Your task to perform on an android device: Before buying any black formal pants, I want to know what other shoppers think about the pants, so view the reviews of " FableStreet Black formal pants" on the NykaaFashion app.
Image 0: 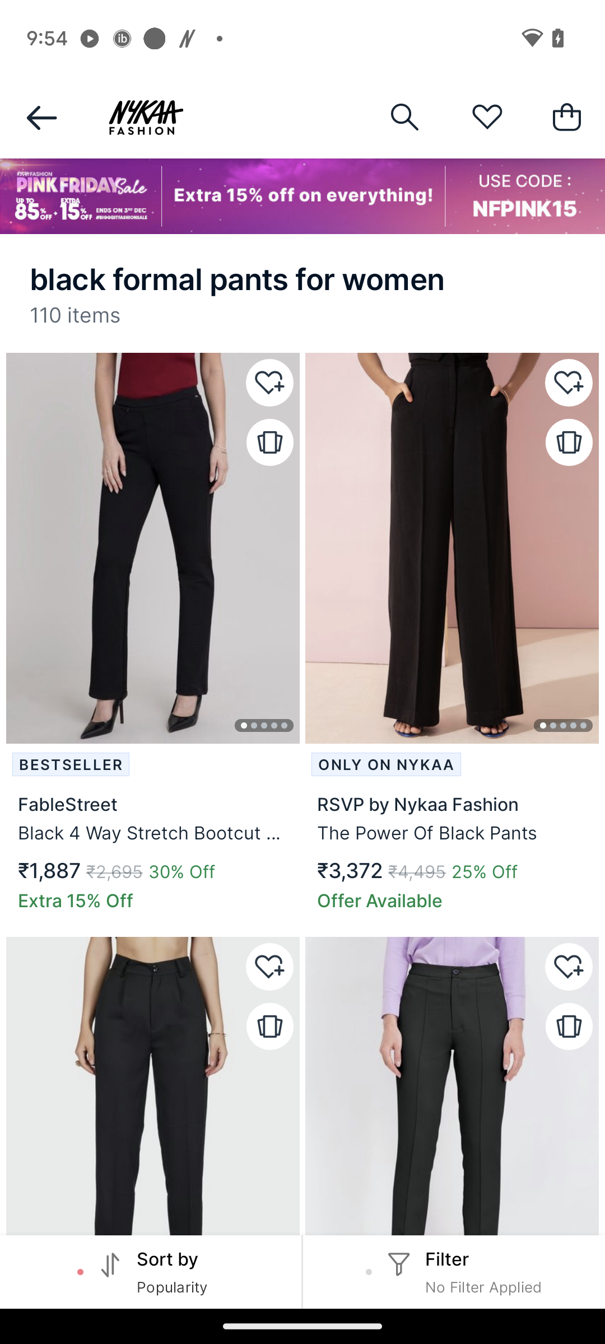
open the image of FableStreet black formal pants.
Step 0: click (203, 568)
Image 1: 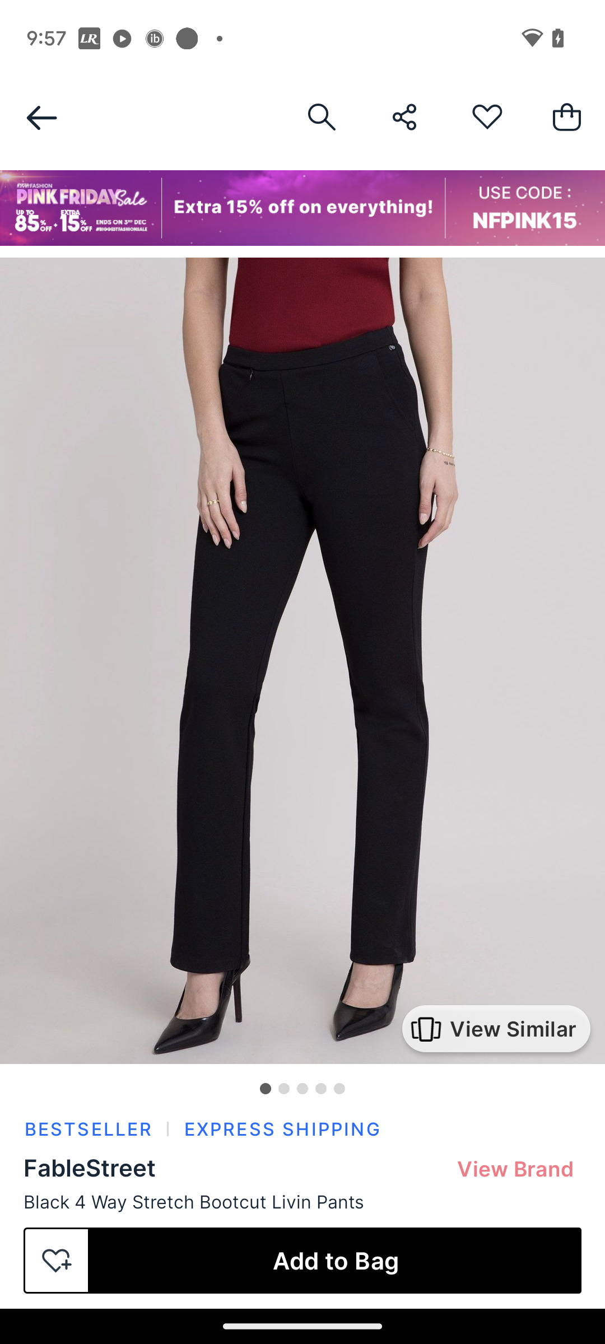
Scroll Up
Step 1: scroll down
Image 2: 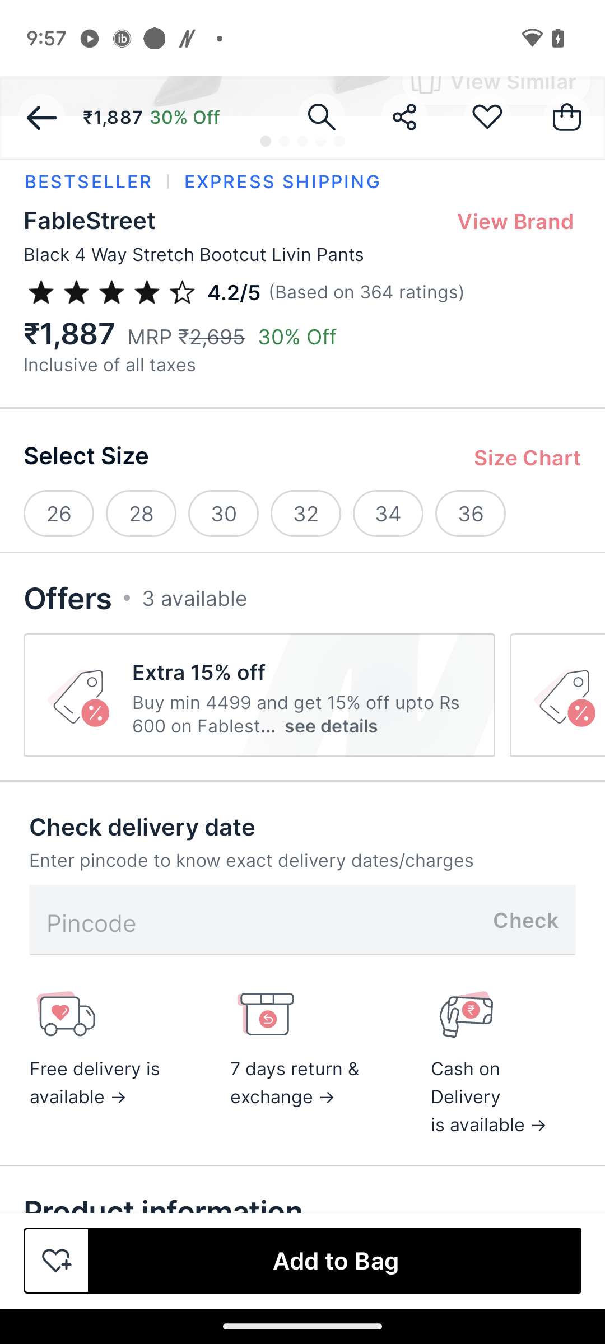
Scroll Up
Step 2: scroll down
Image 3: 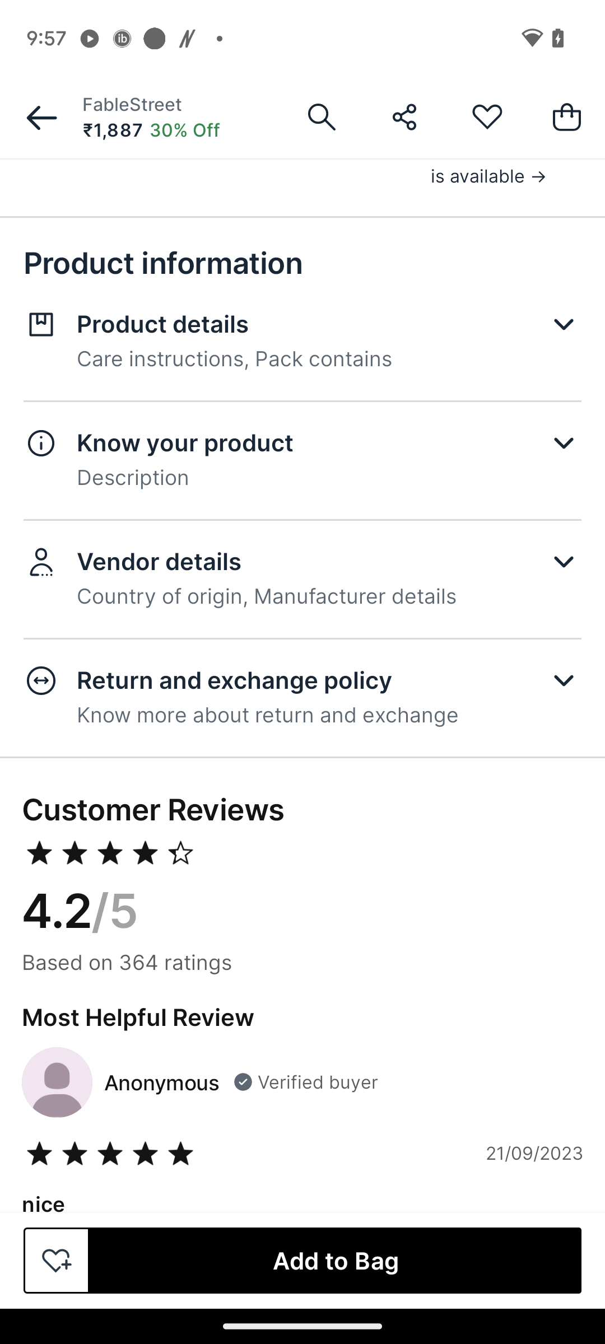
Scroll Up
Step 3: scroll down
Image 4: 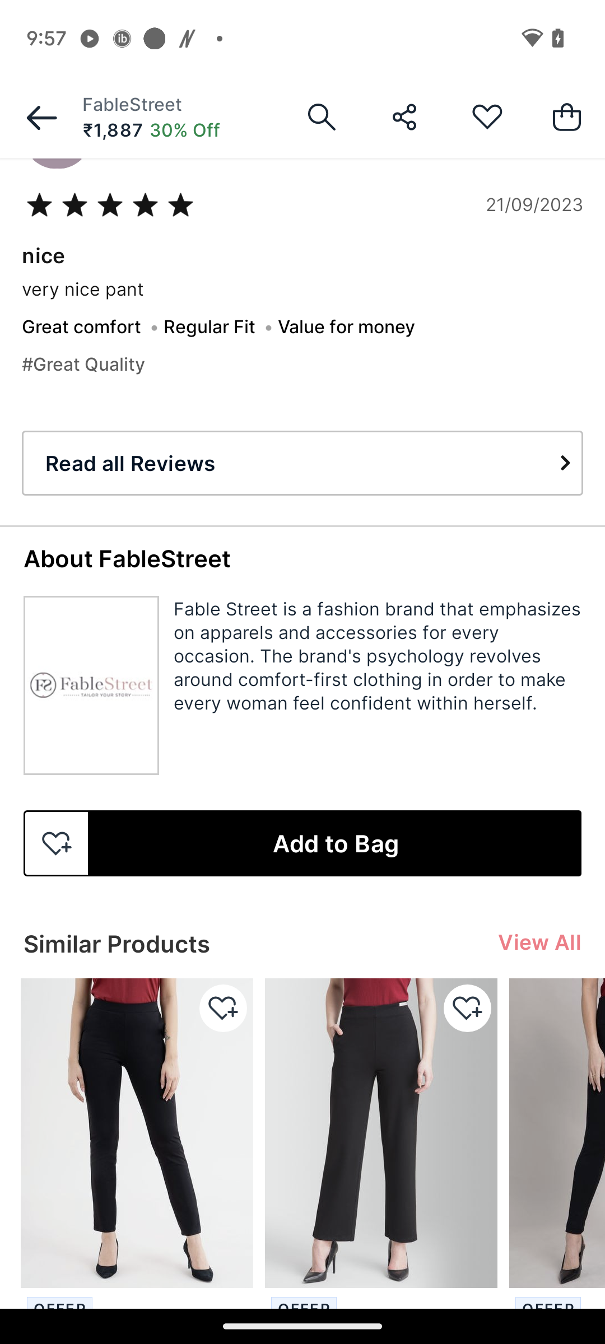
Click on the tab " Read all Reviews".
Step 4: click (302, 463)